Your task to perform on an android device: Set the timer on the Clock Buddy app.
Image 0: 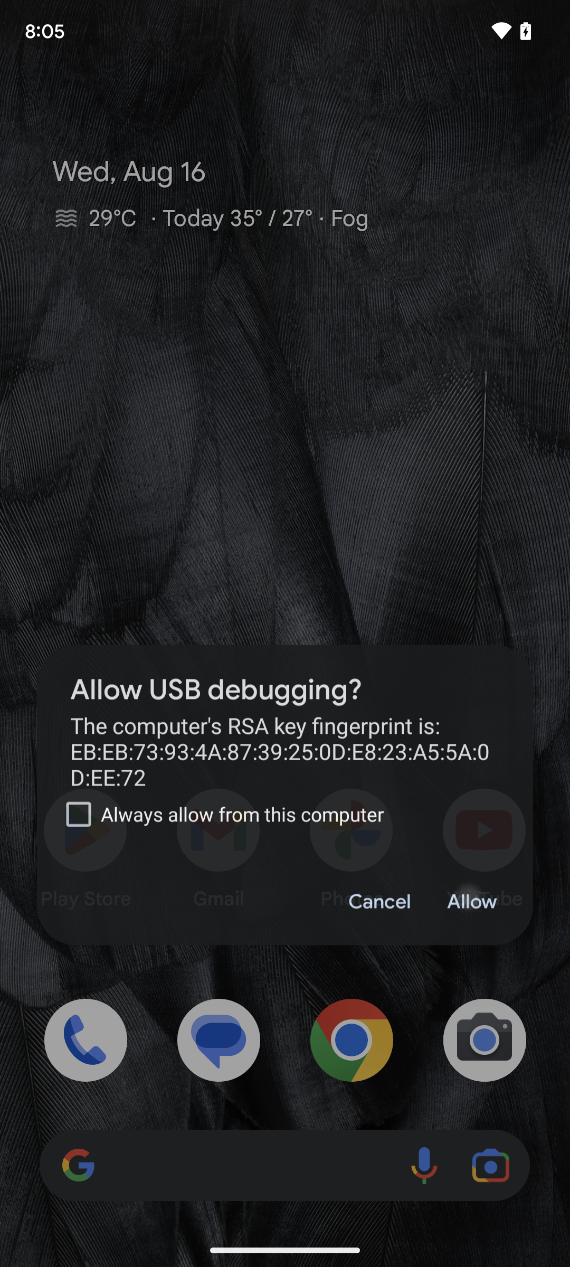
Open the Clock Buddy app.
Step 0: open app "ClockBuddy"
Image 1: 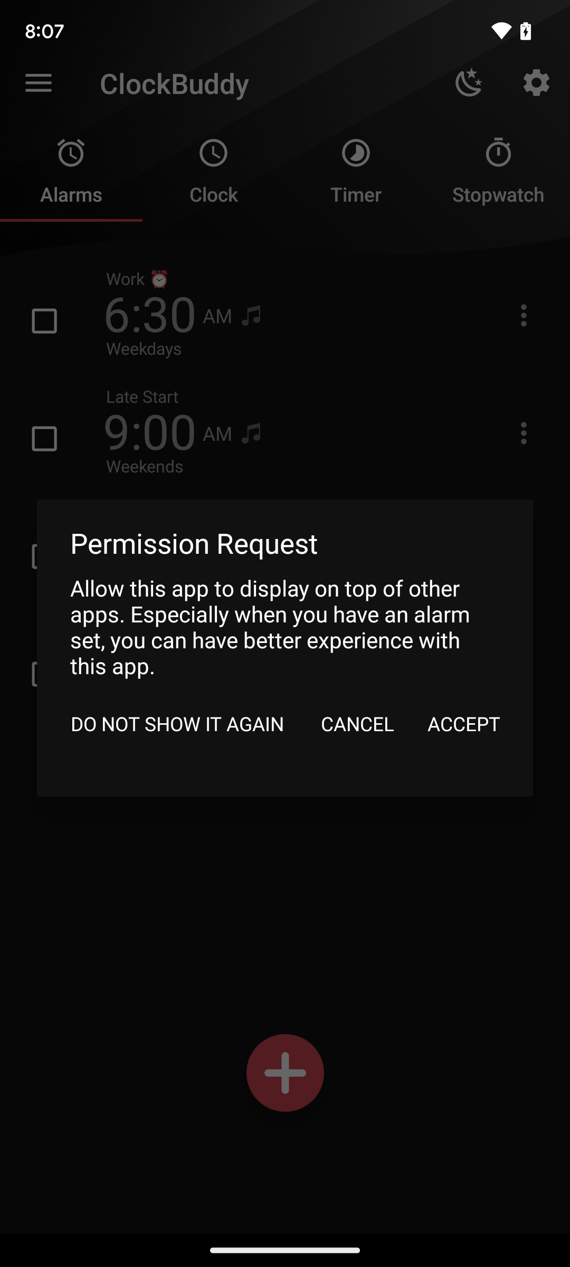
Open the Clock Buddy app.
Step 1: wait
Image 2: 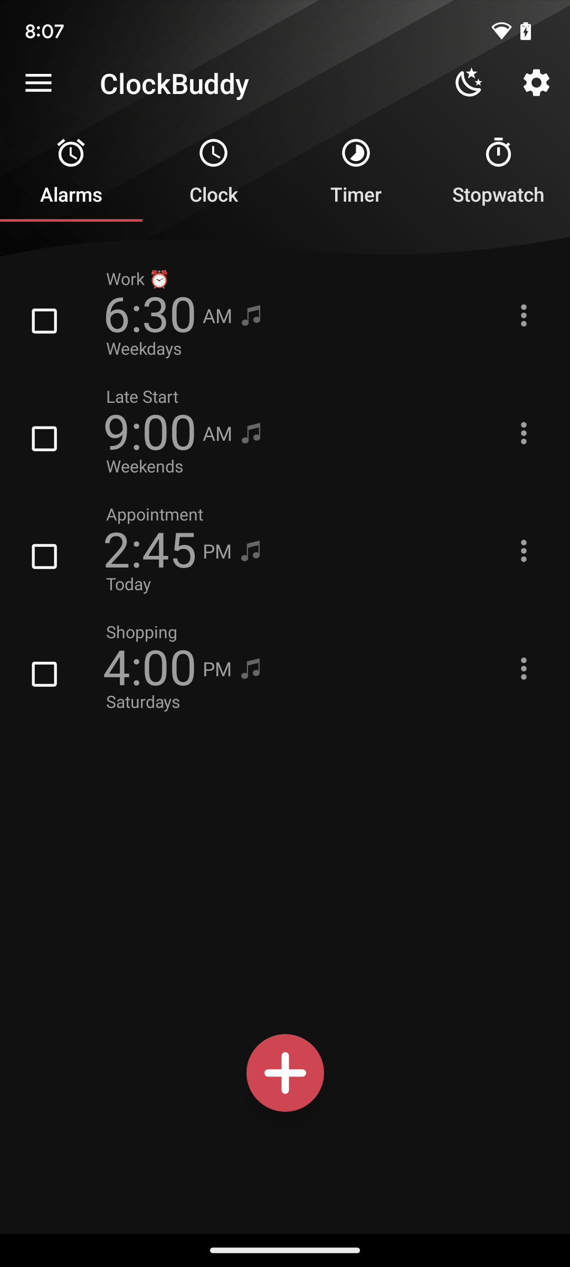
Tap on the timer icon present at the top of the screen.
Step 2: click (356, 172)
Image 3: 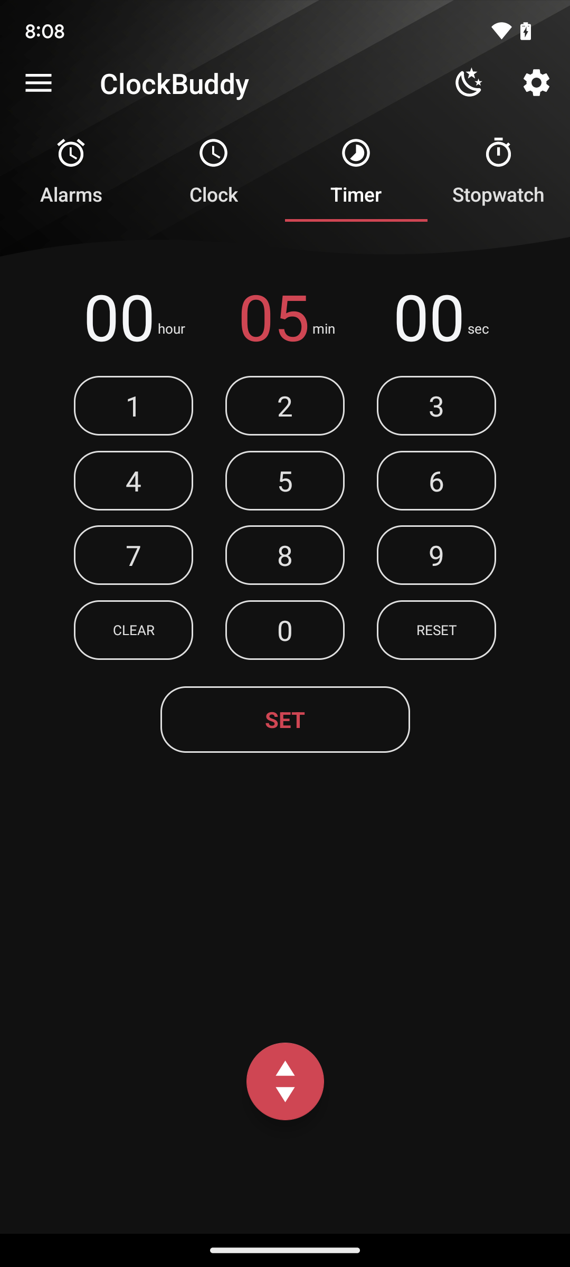
Tap on set.
Step 3: click (285, 720)